Your task to perform on an android device: Look for Men Trainers in the ZARA app with the filter of size 9.
Image 1: 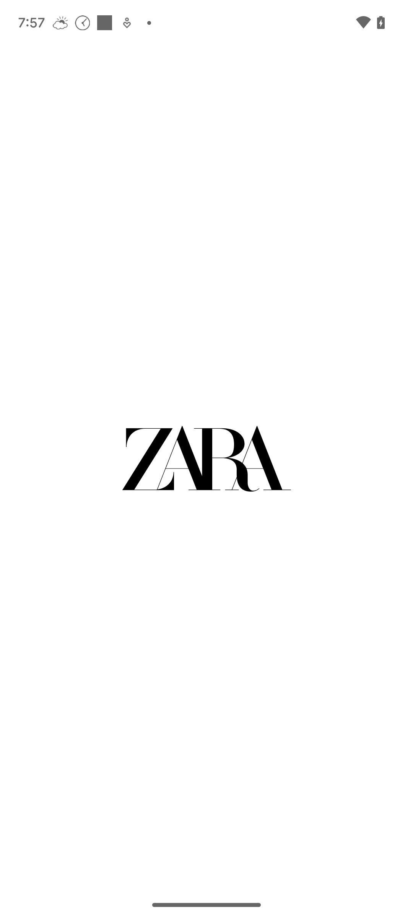
Open the ZARA app.
Step 1: wait
Image 2: 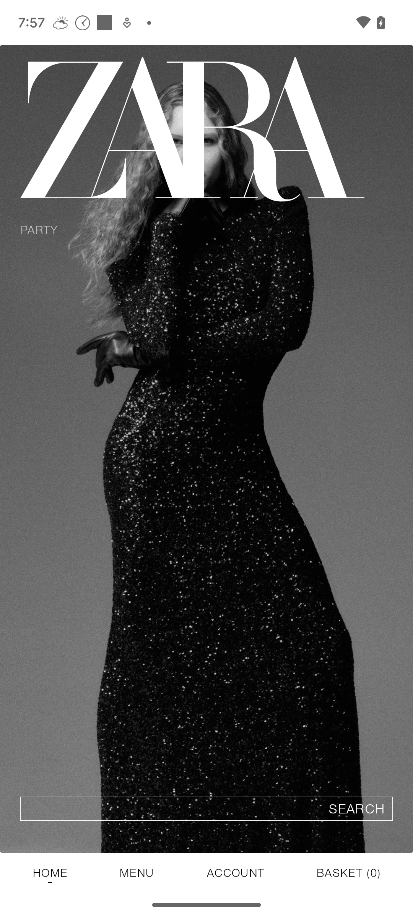
Click on the search bar.
Step 2: click (206, 808)
Image 3: 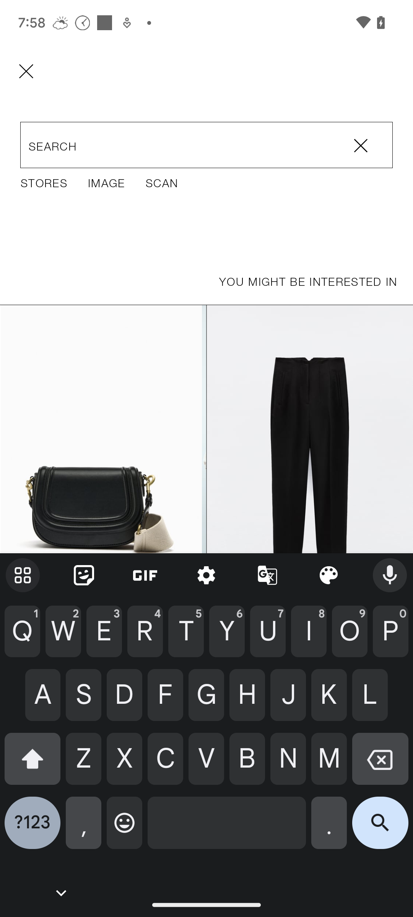
Enter the product name which is Men Trainers.
Step 3: type "Men Trainers"
Image 4: 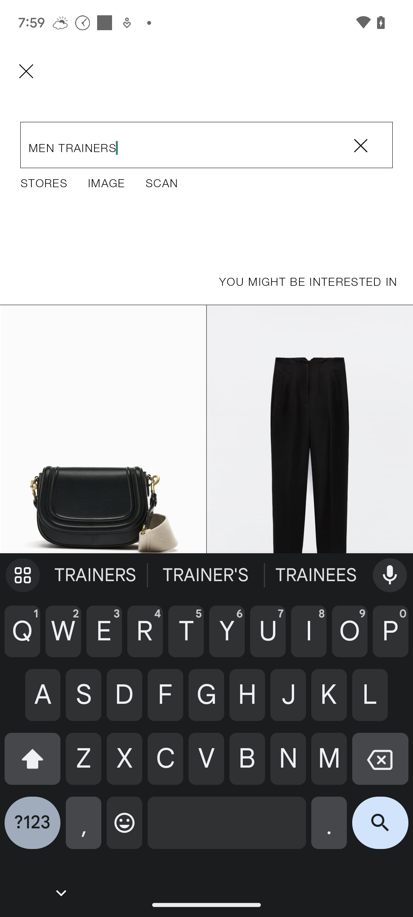
Click on the search icon from the keyboard.
Step 4: click (380, 829)
Image 6: 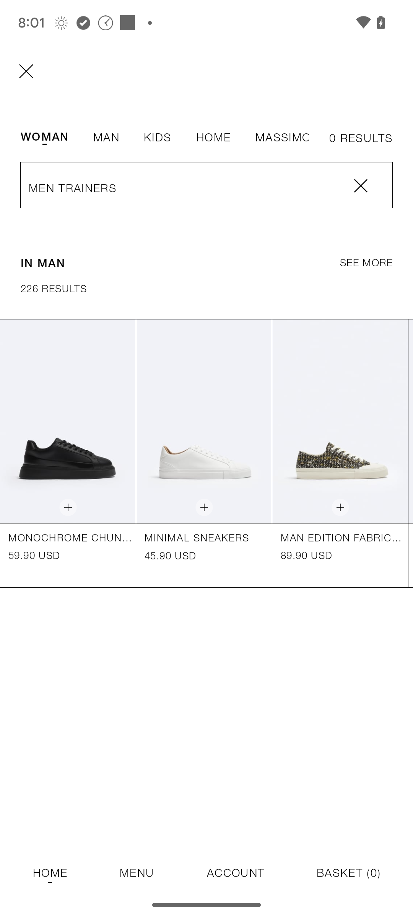
Click on the 'see more' button at the right.
Step 6: click (366, 262)
Image 7: 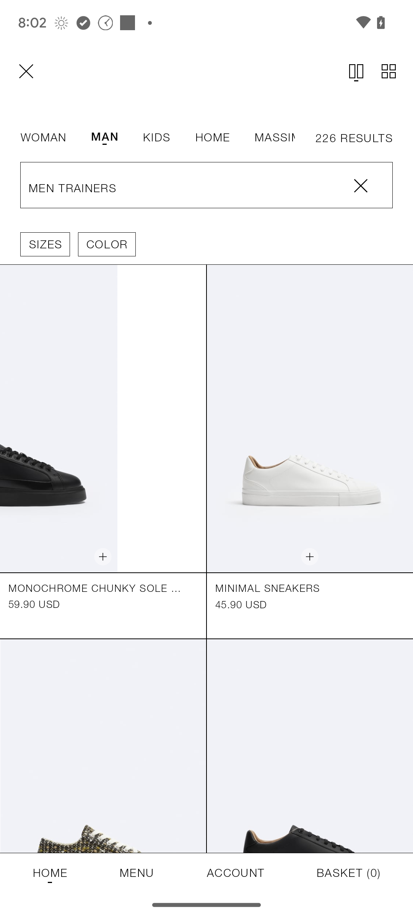
Now click on the SIZES button to select the size of the shoes.
Step 7: click (45, 244)
Image 8: 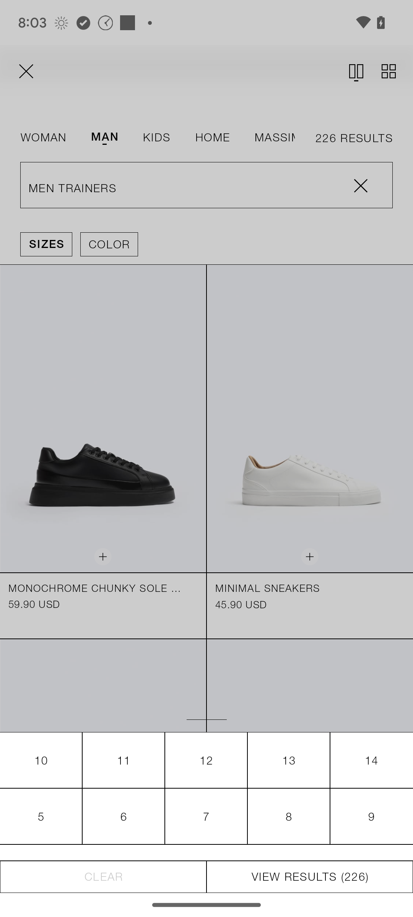
Choose the size 9 by clicking on it.
Step 8: click (371, 817)
Image 9: 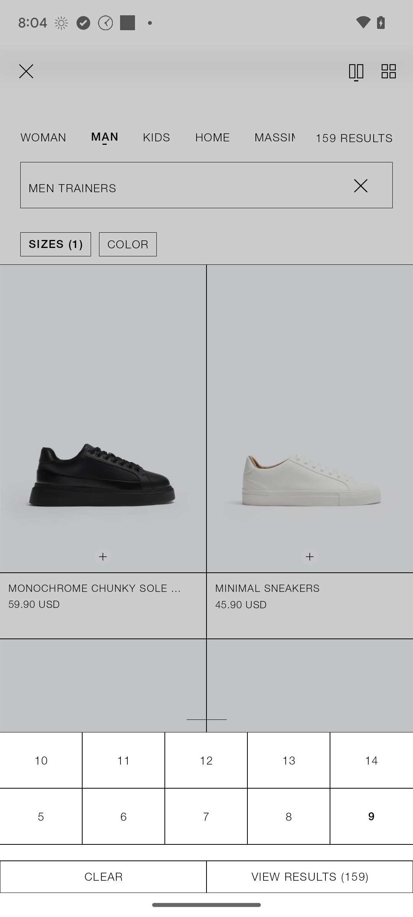
Click on the view results option from the bottom.
Step 9: click (310, 877)